Your task to perform on an android device: I am eagerly searching for a new Samsung Galaxy Flip mobile on Amazon app. Its elegant design and innovative folding display attracts me. I couldn’t wait to explore the endless possibilities
Image 0: 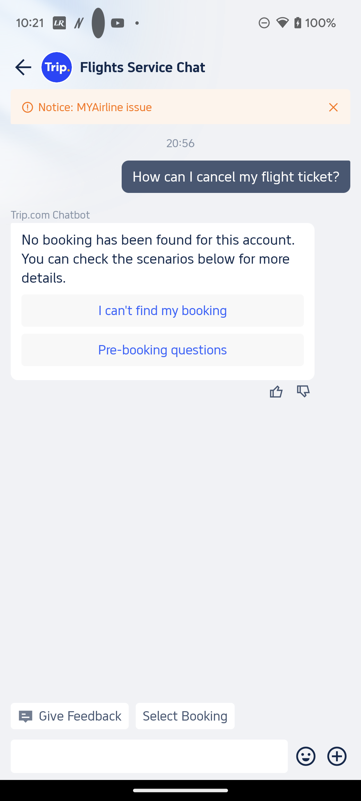
Open the Amazon app
Step 0: open app "Amazon"
Image 1: 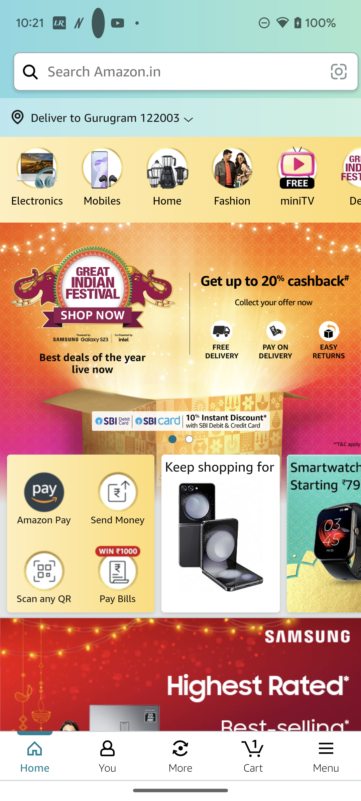
Click on the search icon at the top left of the screen
Step 1: click (30, 71)
Image 3: 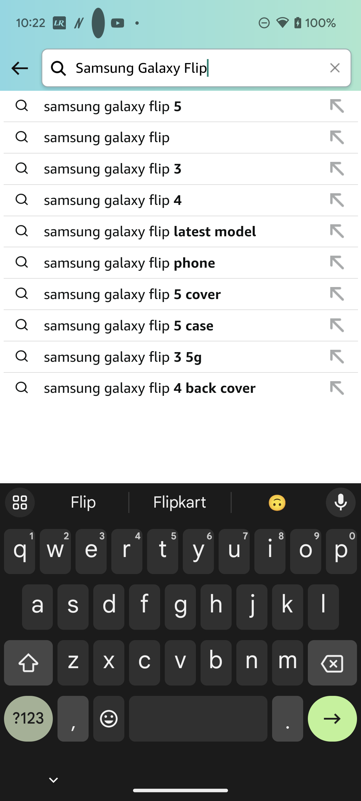
Click on the right arrow key at the bottom right of the keyboard
Step 3: click (332, 724)
Image 4: 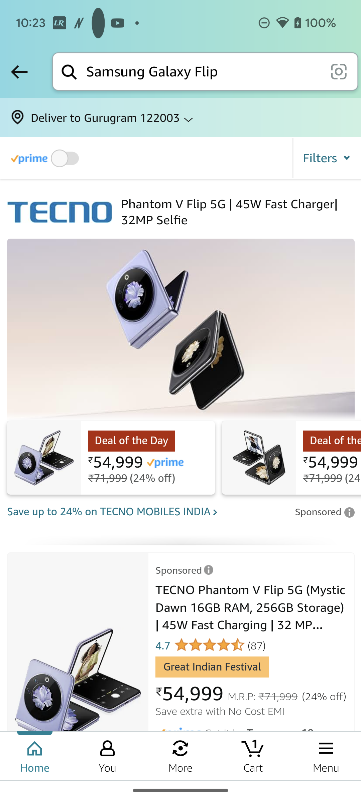
Scroll up to view the Samsung Galaxy Flip
Step 4: scroll down